Your task to perform on an android device: Now that we've decided to visit Mexico, I'd like to utilize the Expedia app to book a flight from Houston, Texas to Mexico City.
Image 0: 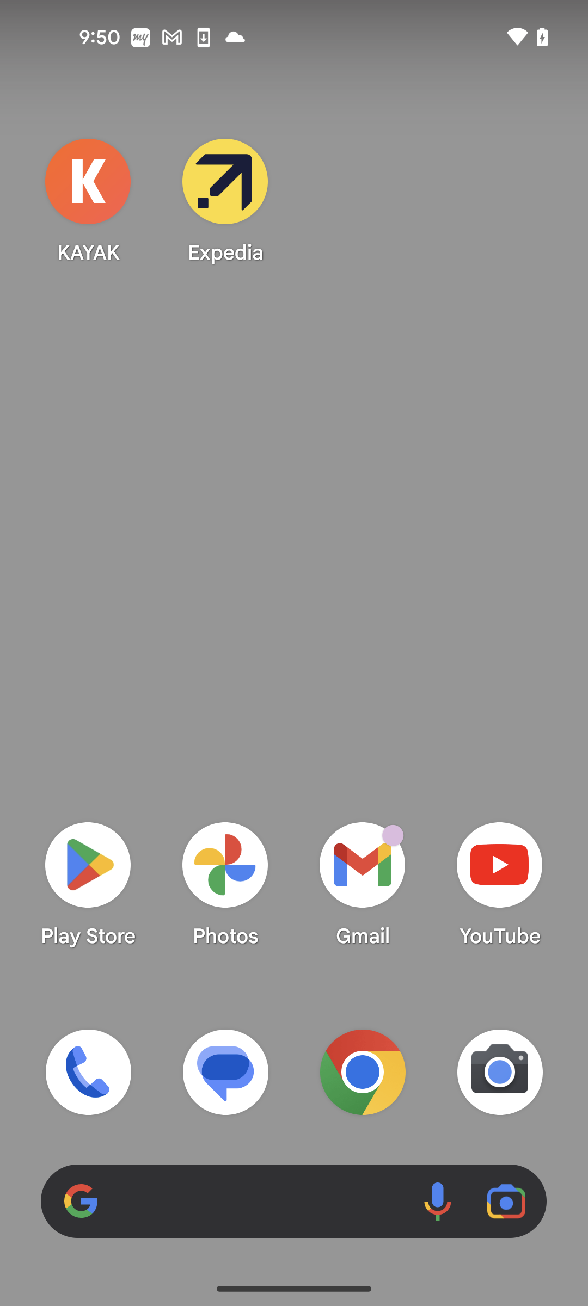
open the Expedia app
Step 0: open app "Expedia"
Image 1: 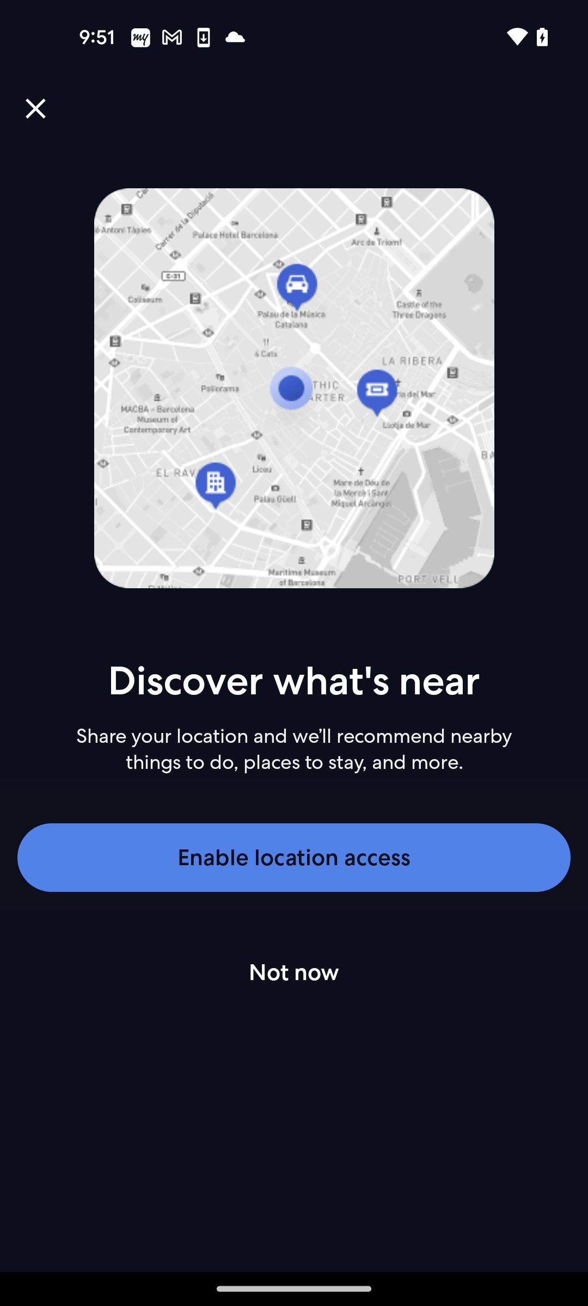
click on the Not now option
Step 1: click (294, 972)
Image 2: 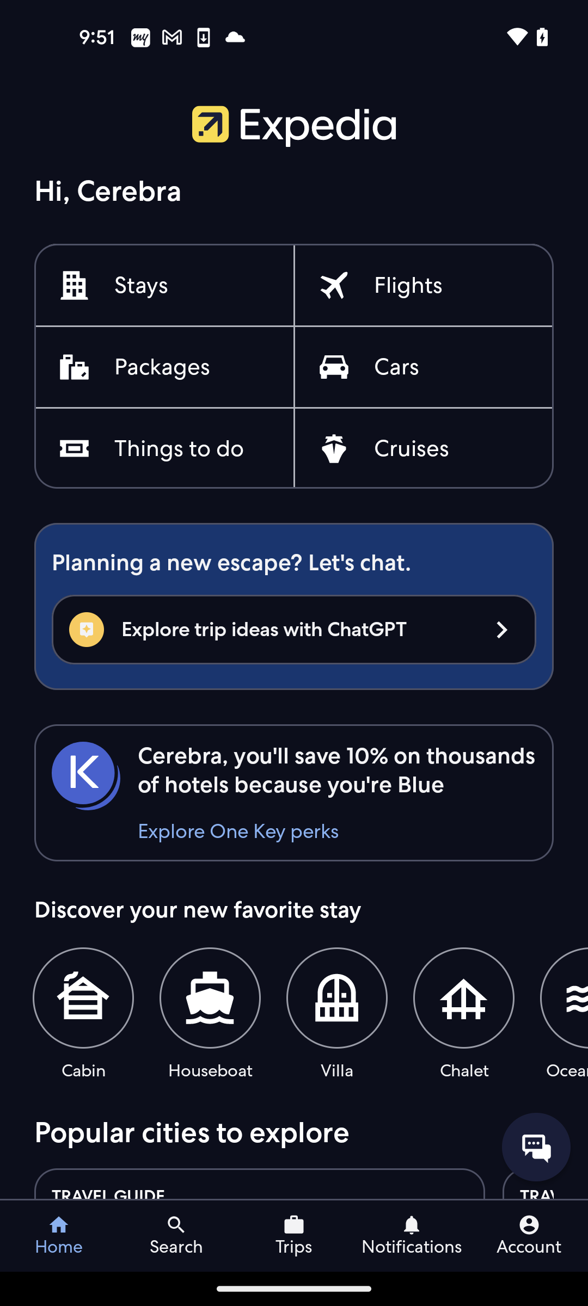
click on the flights option
Step 2: click (408, 286)
Image 3: 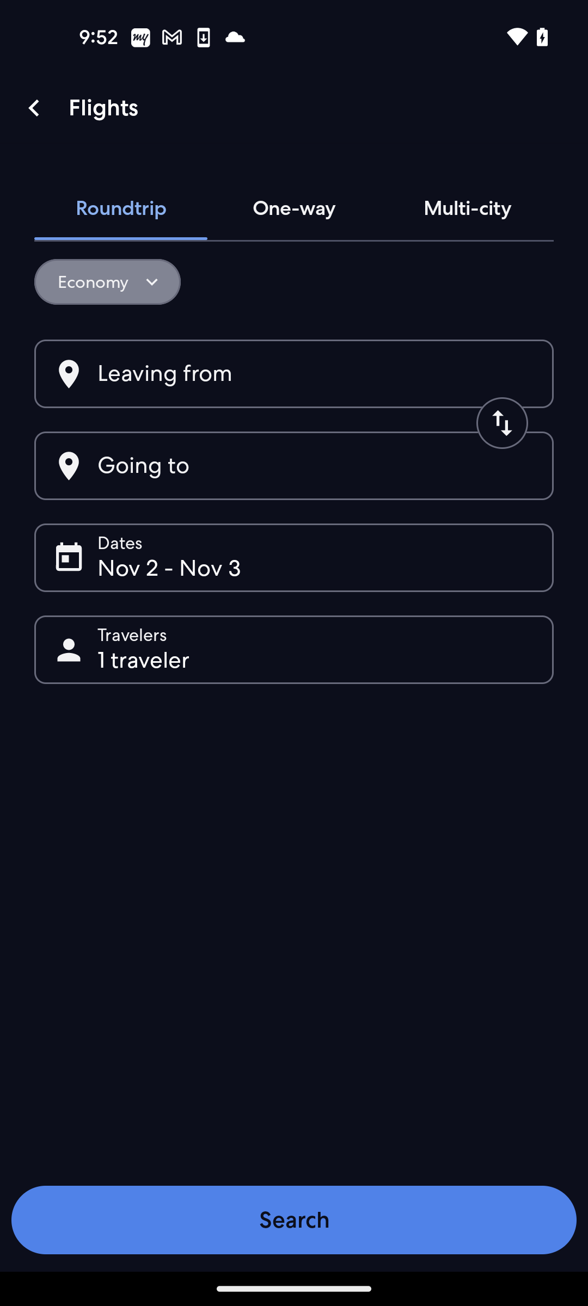
click on the leaving from section
Step 3: click (293, 373)
Image 4: 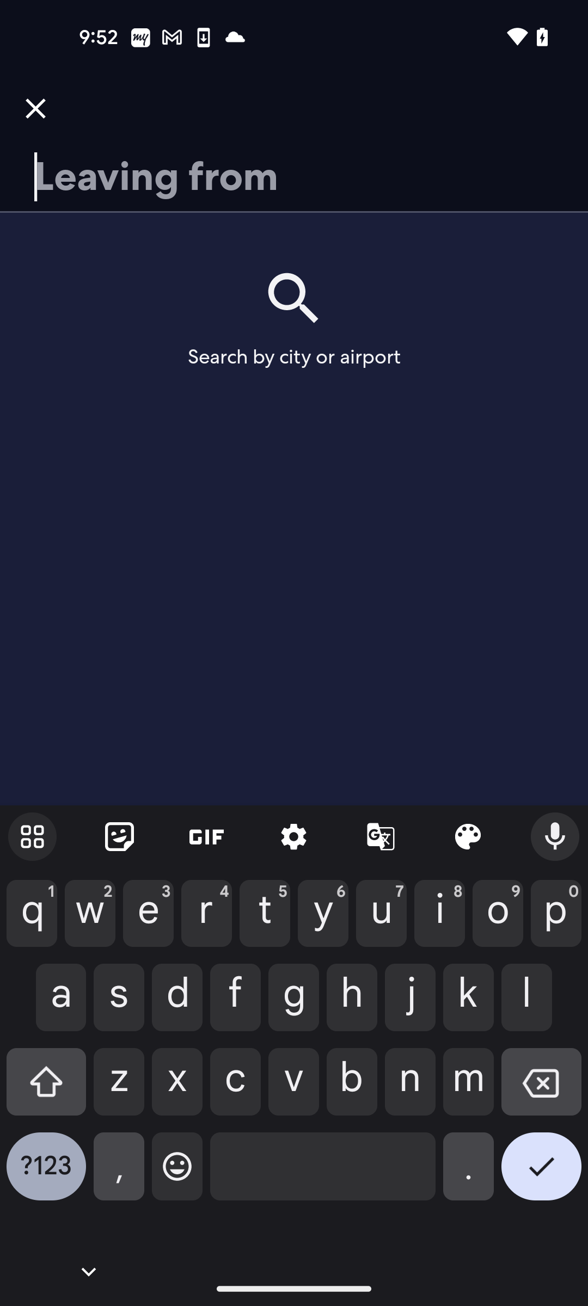
enter the location name Houston, Texas
Step 4: type "Houston,Texas"
Image 5: 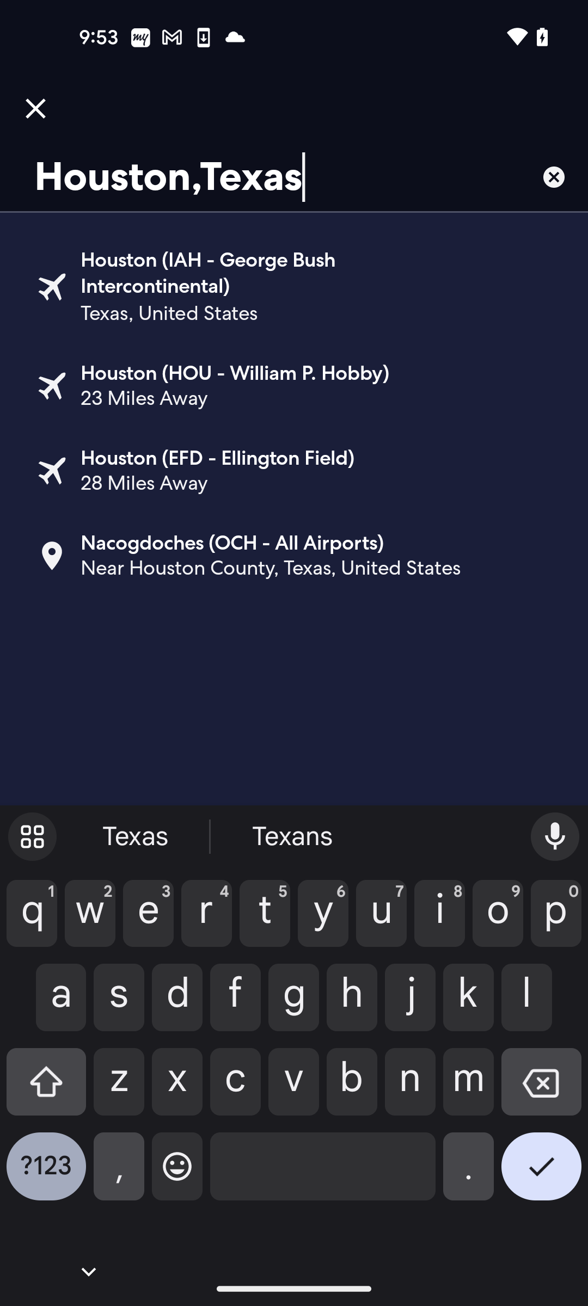
select the first location from suggestions
Step 5: click (282, 274)
Image 6: 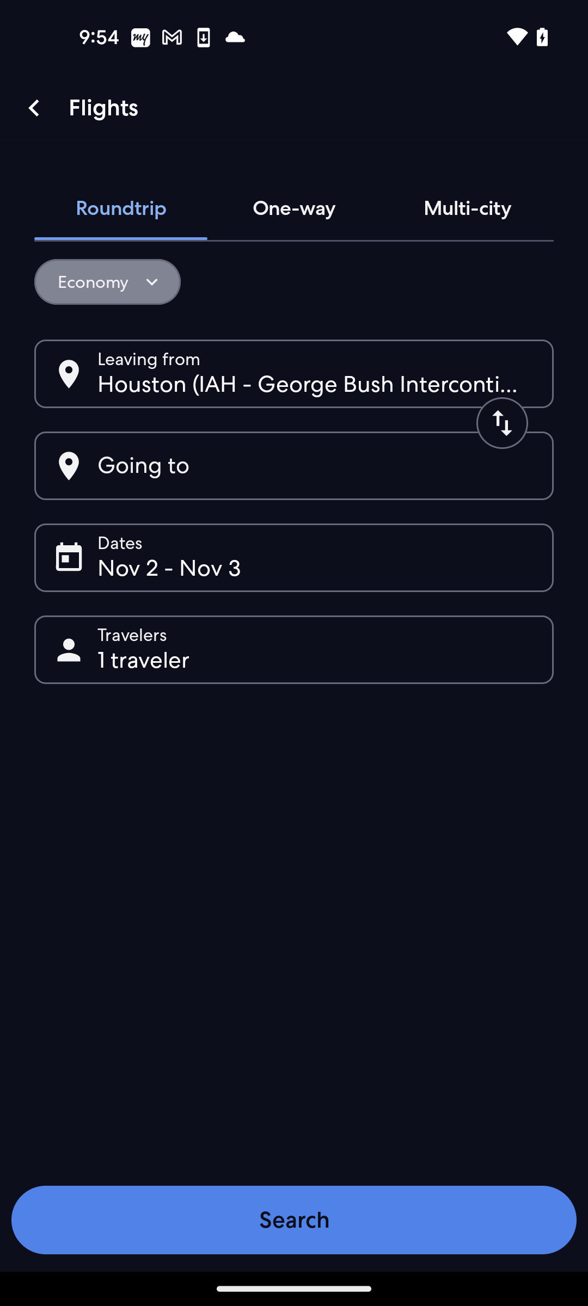
click on the going to section
Step 6: click (293, 466)
Image 8: 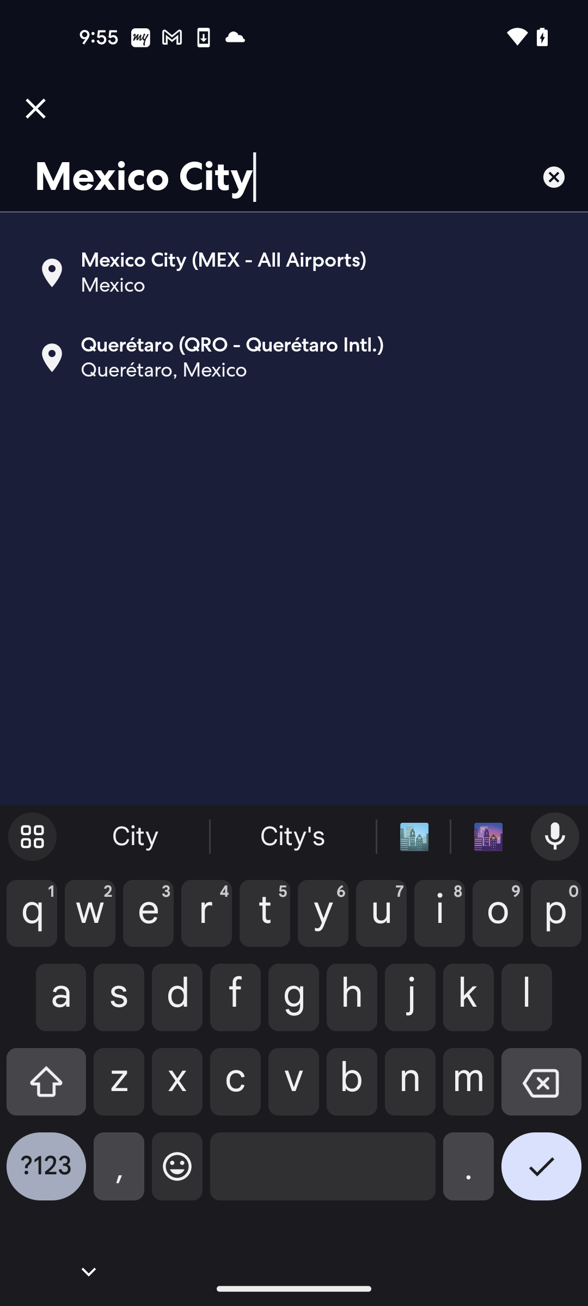
select the first place from the suggestions
Step 8: click (223, 260)
Image 9: 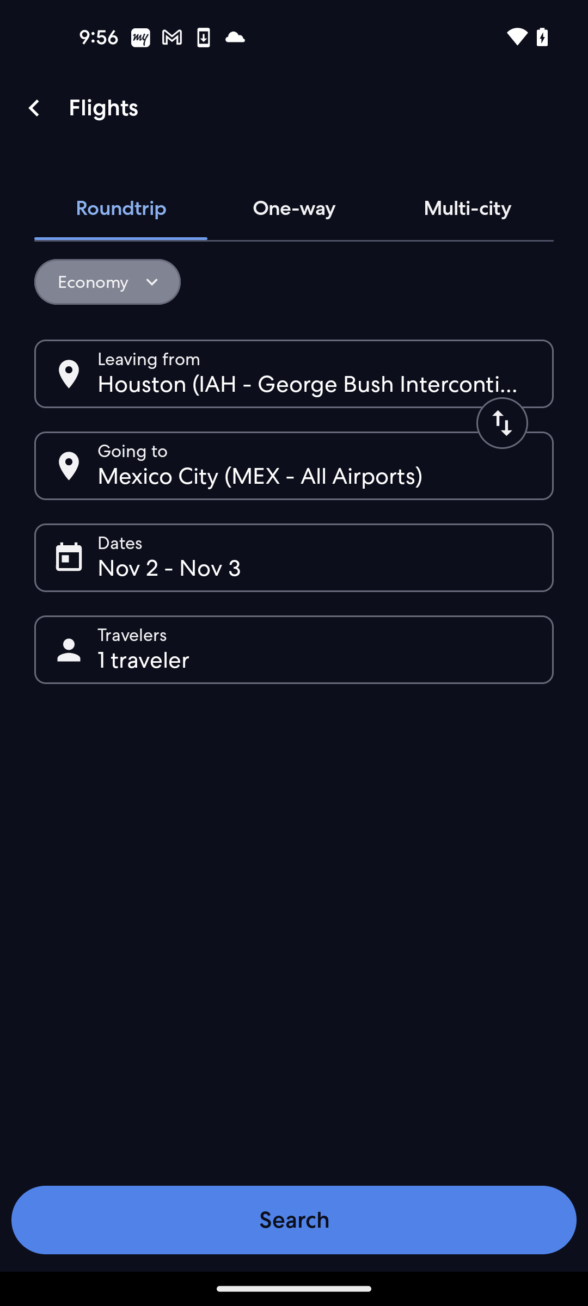
click on the date section
Step 9: click (293, 558)
Image 10: 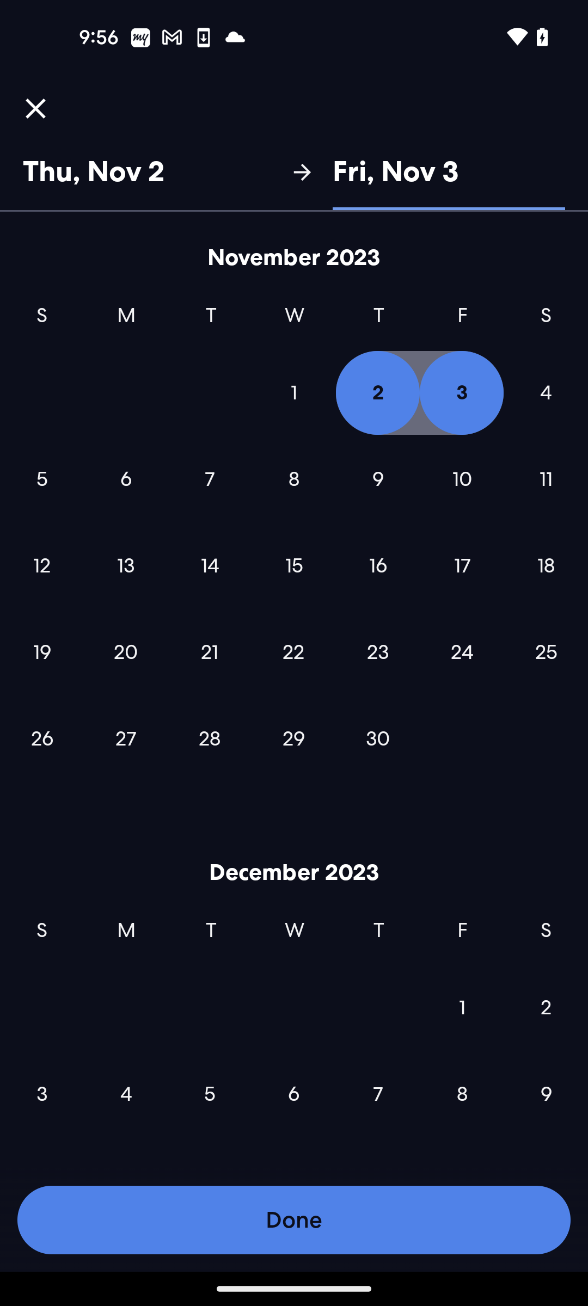
select the date 4
Step 10: click (532, 389)
Image 11: 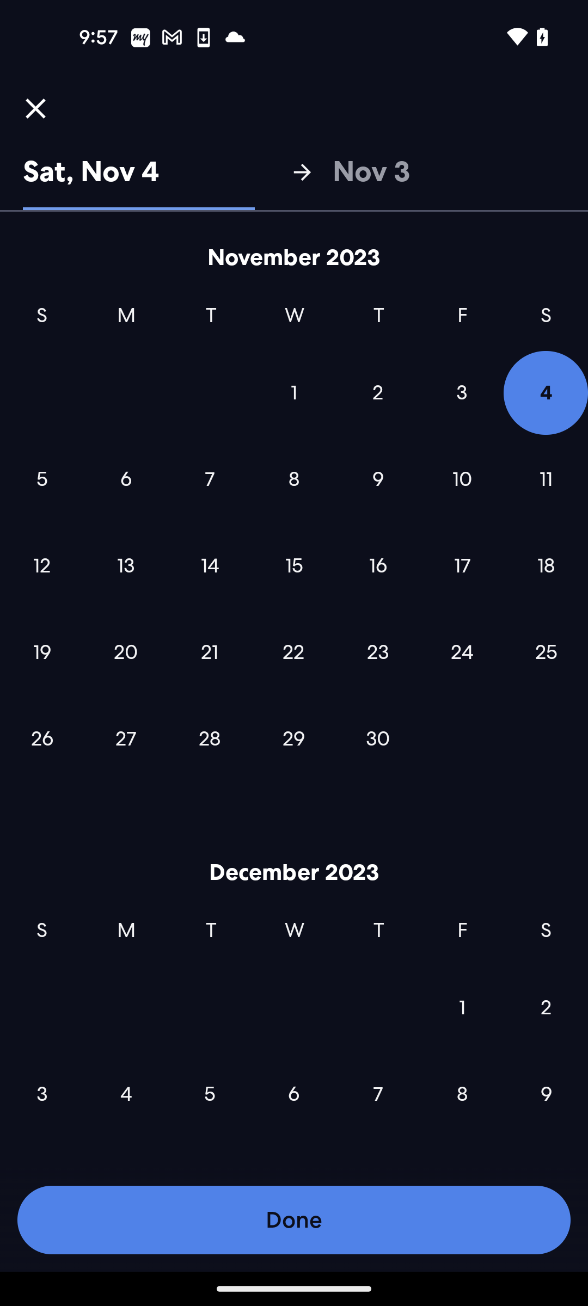
select the end date 5
Step 11: click (36, 482)
Image 13: 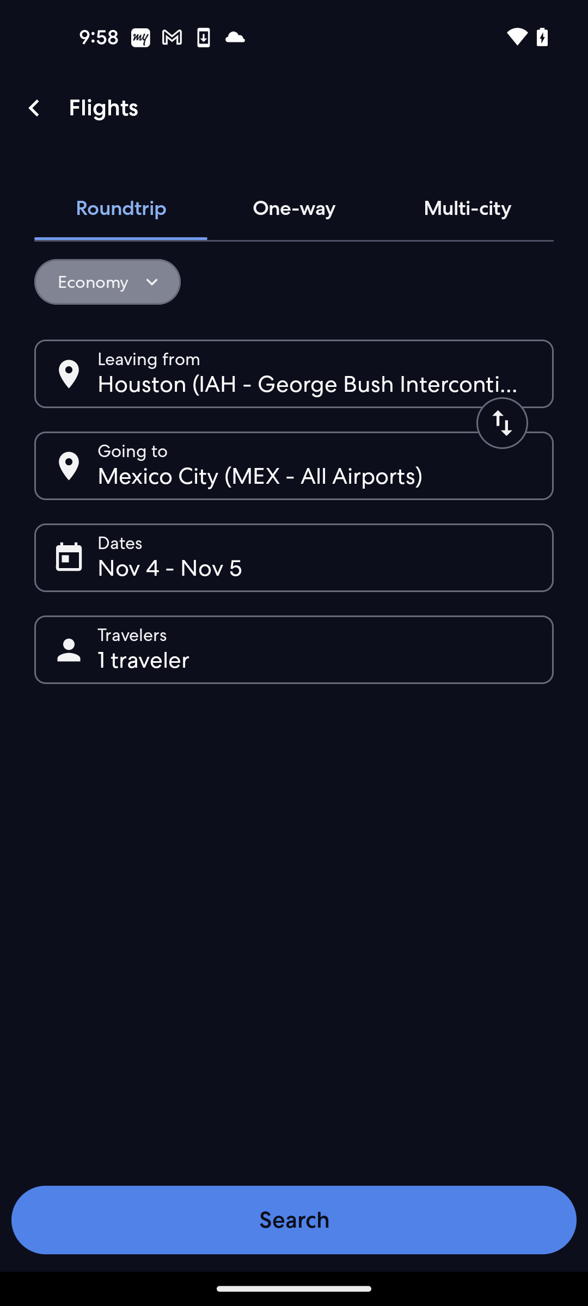
click on the traveler section
Step 13: click (132, 635)
Image 14: 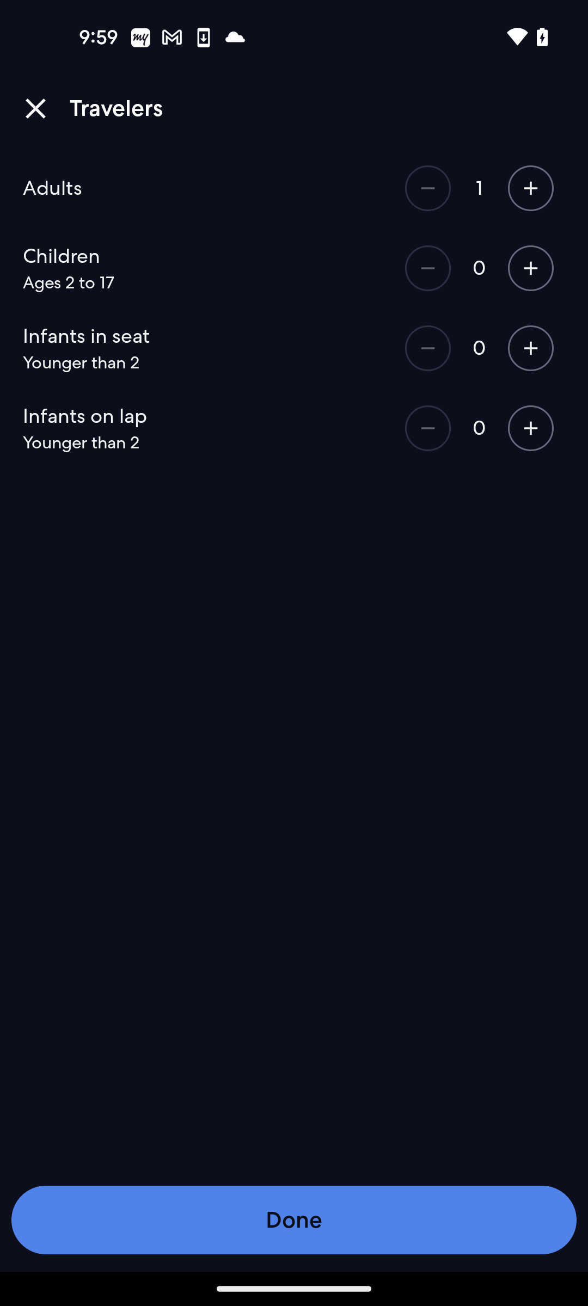
click on the add 1 icon of Adults
Step 14: click (531, 188)
Image 15: 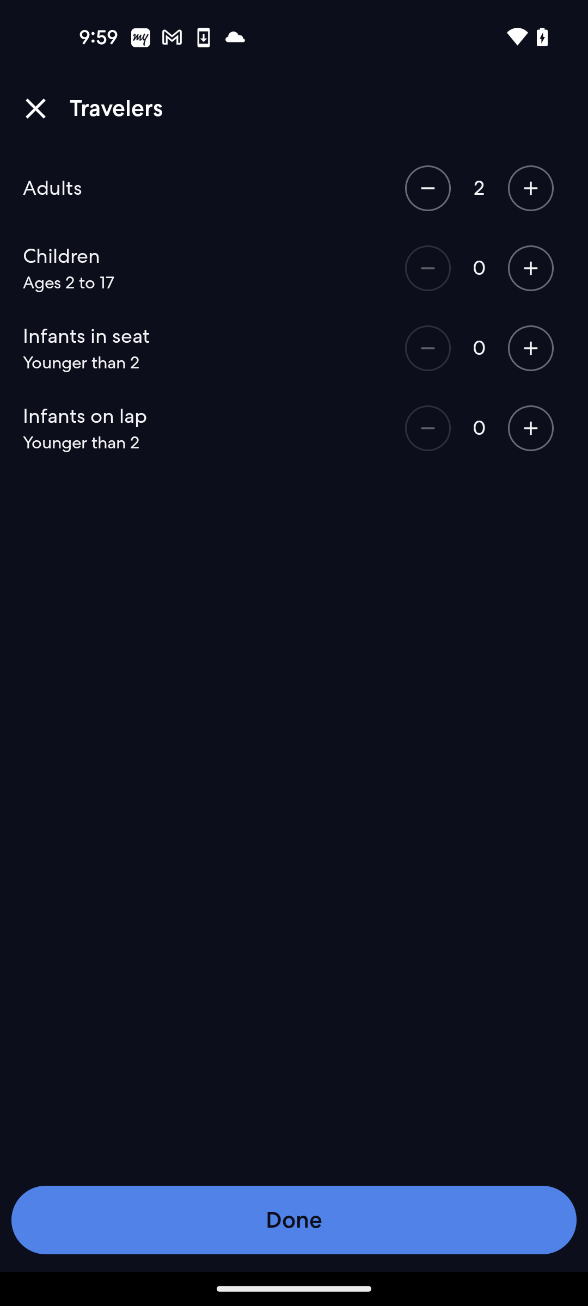
click on the Done button
Step 15: click (360, 1212)
Image 16: 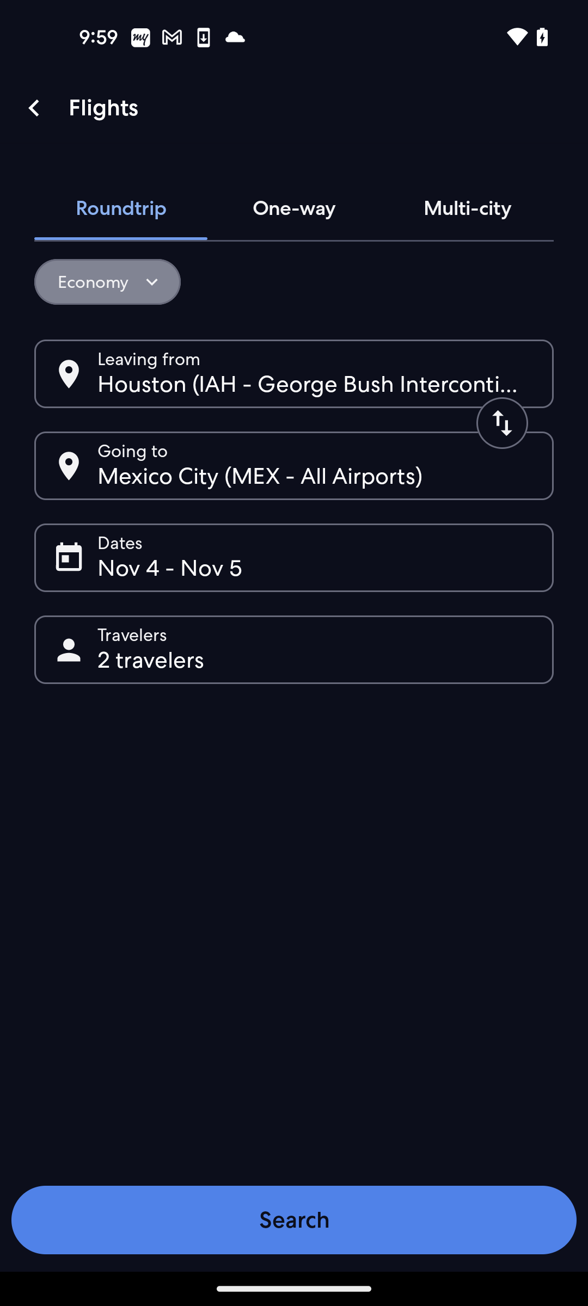
click on the search button
Step 16: click (297, 1235)